Your task to perform on an android device: Search for the Talk 91.7 radio station in the Radio U.S. app.
Image 1: 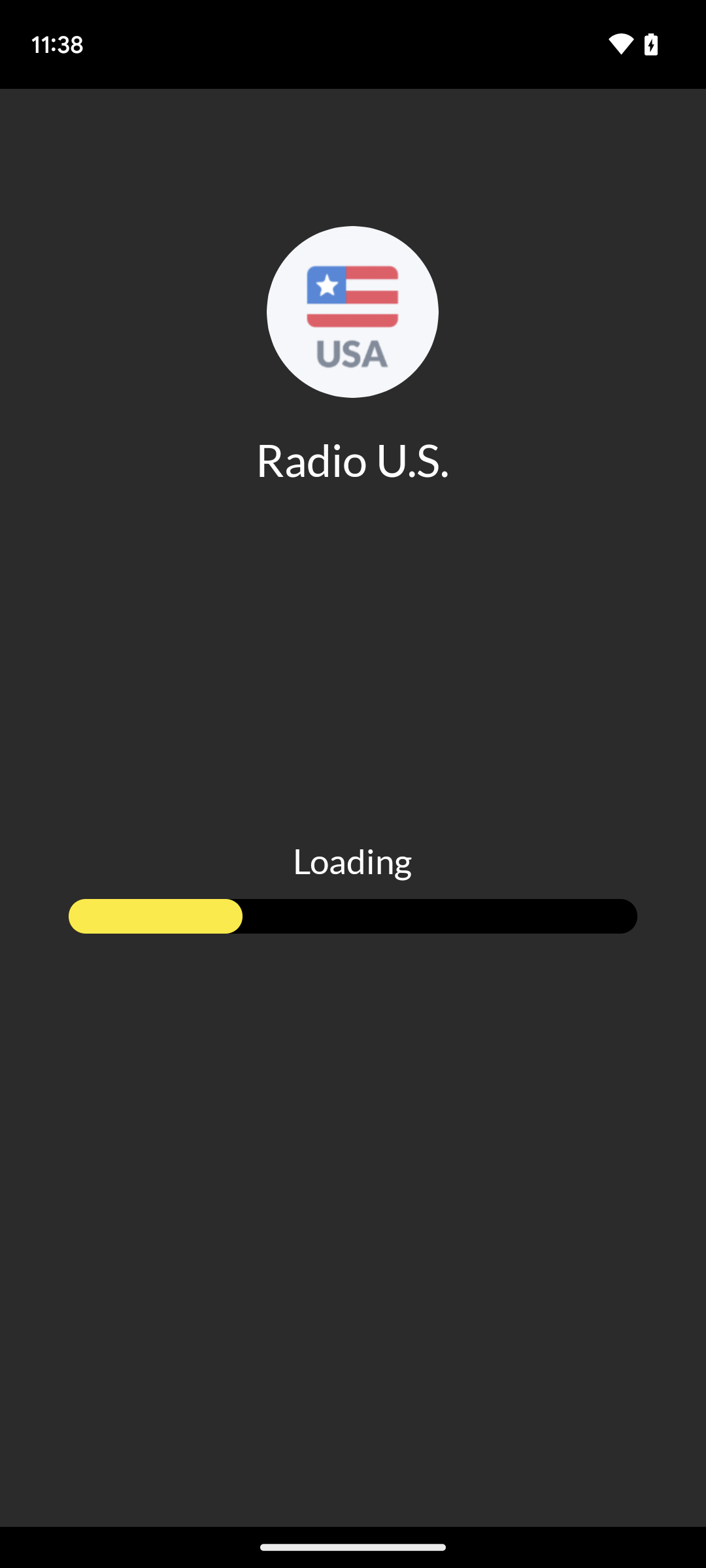
Open the Radio U.S. app.
Step 1: wait
Image 2: 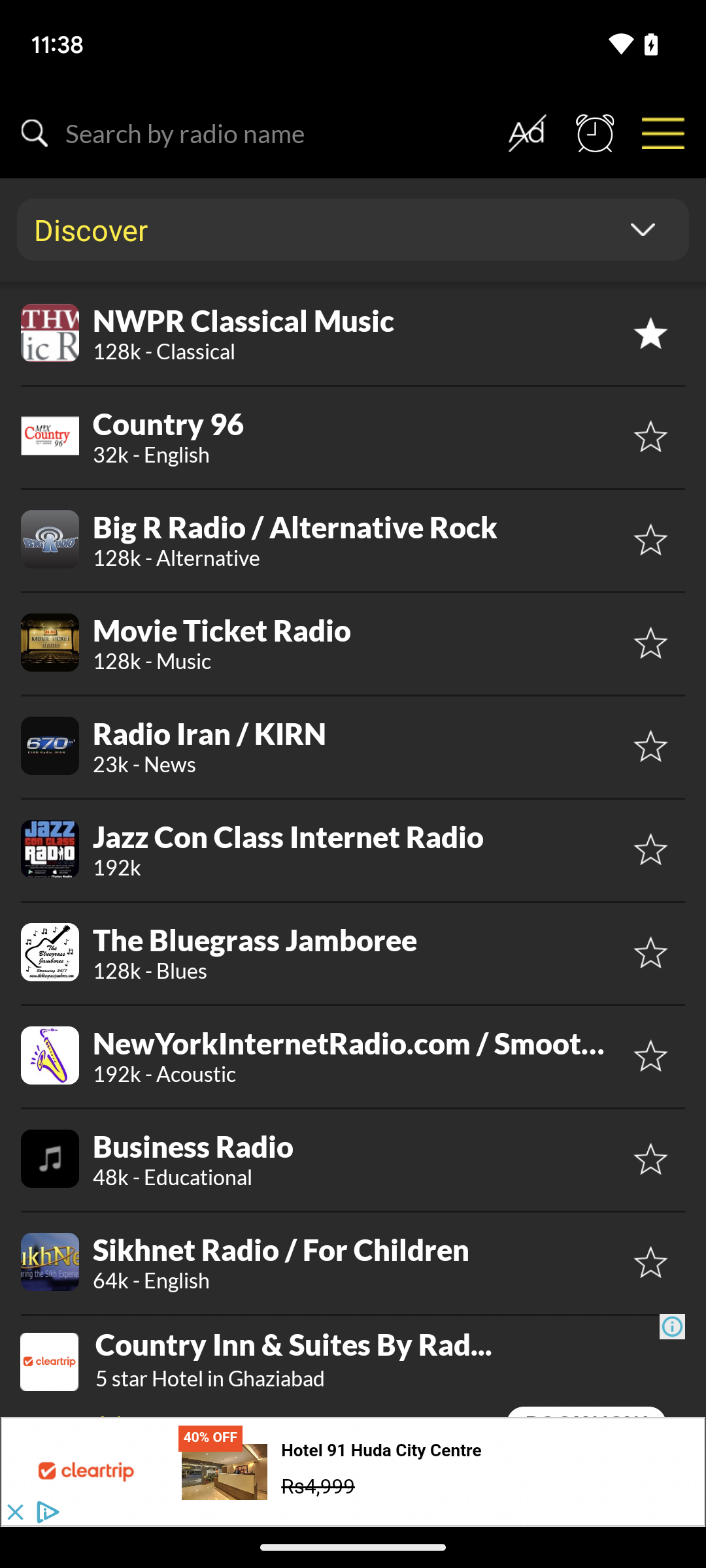
Click on the search icon at the top of the app screen. 
Step 2: click (267, 133)
Image 3: 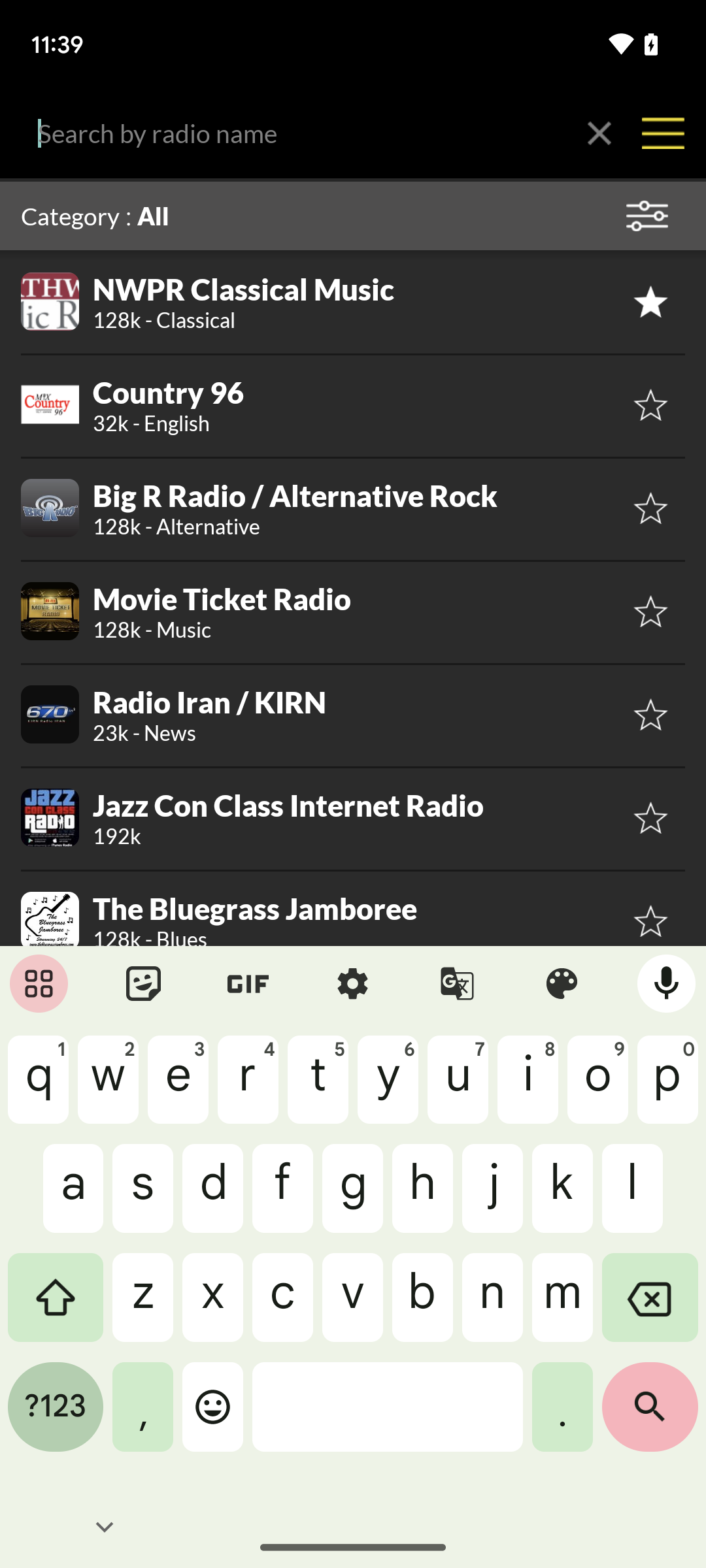
Type Talk 91.7 in the search bar.
Step 3: type "Talk 91.7"
Image 4: 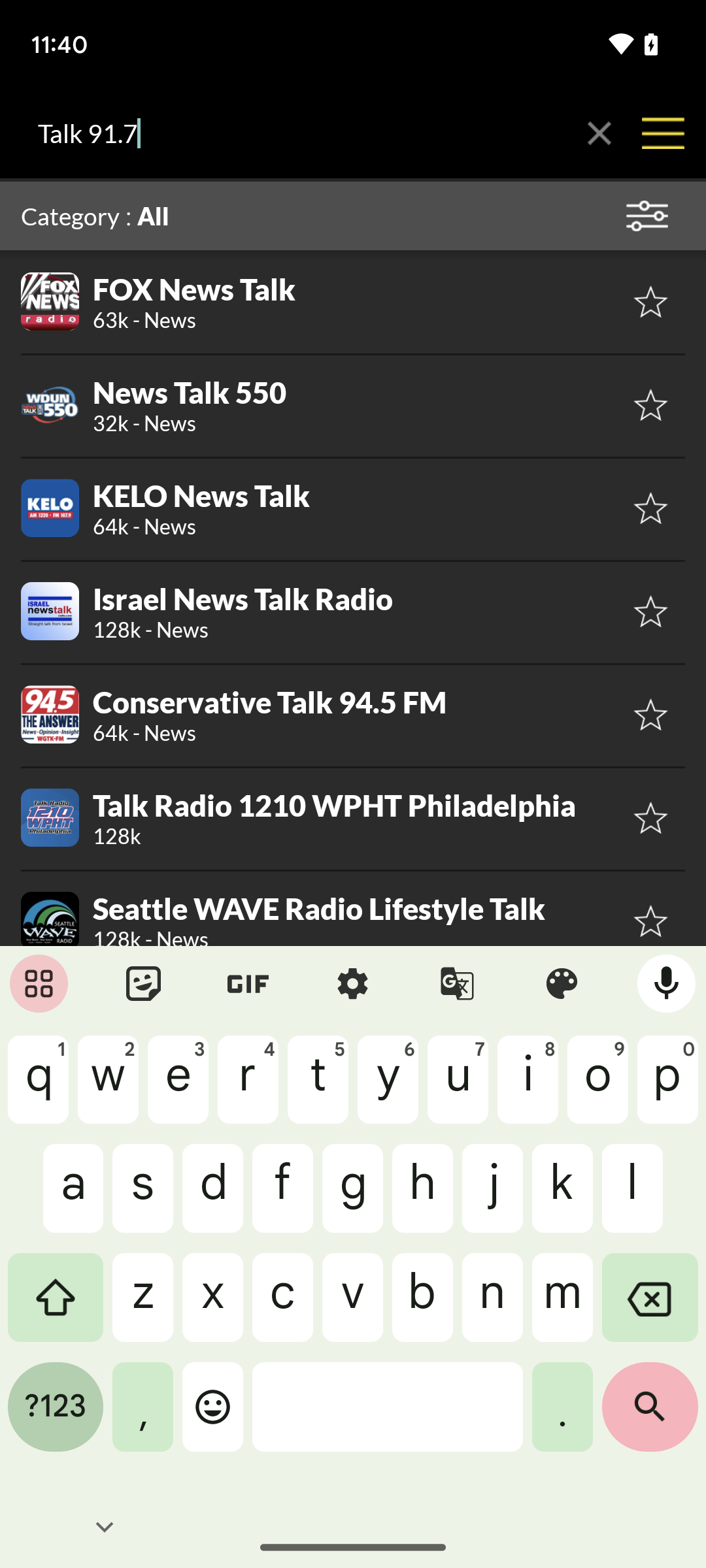
Click on the search icon at the bottom-right of the keyboard.
Step 4: click (650, 1417)
Image 5: 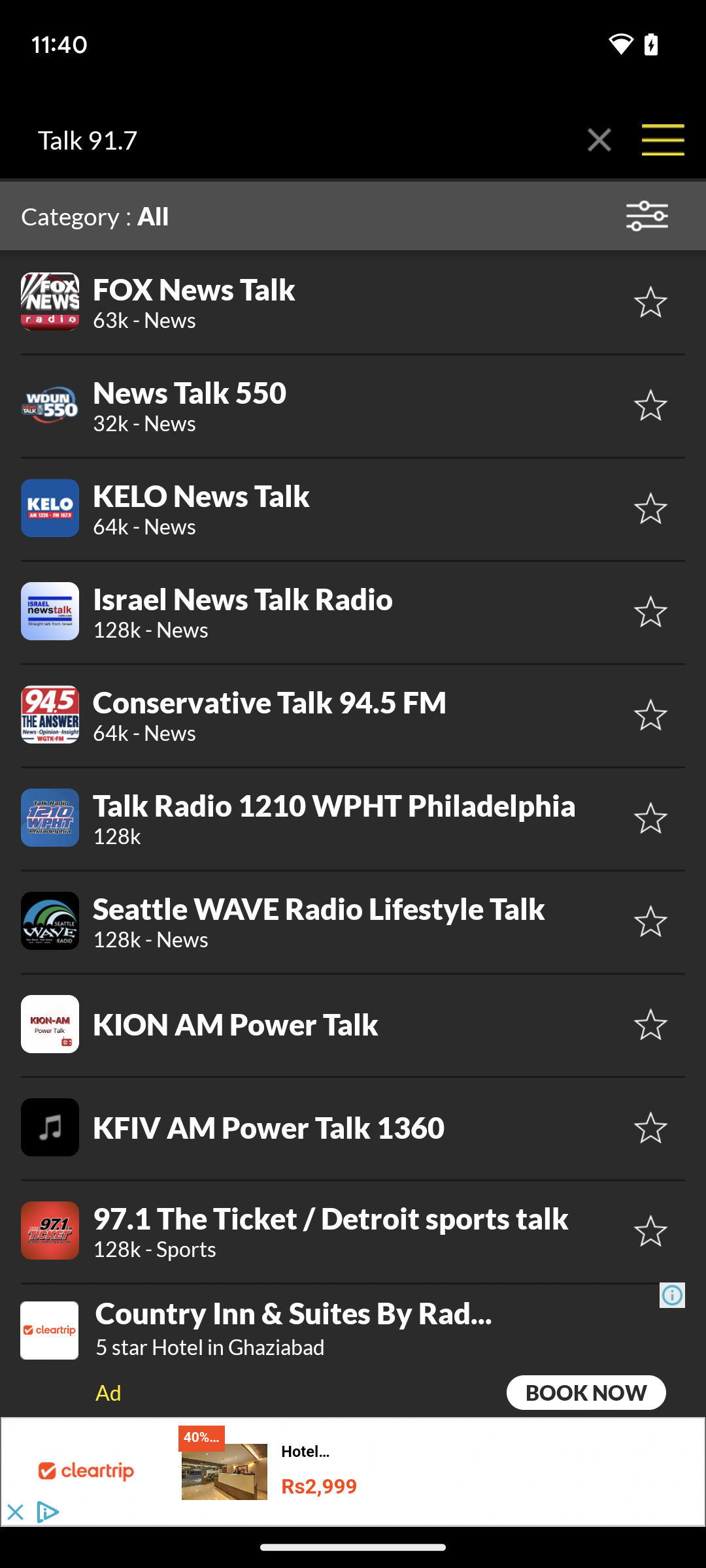
Scroll up on the screen to find Talk 91.7.
Step 5: scroll down